Your task to perform on an android device: View my entire conversation with my friend Natalie Larson on the Chat app.
Image 1: 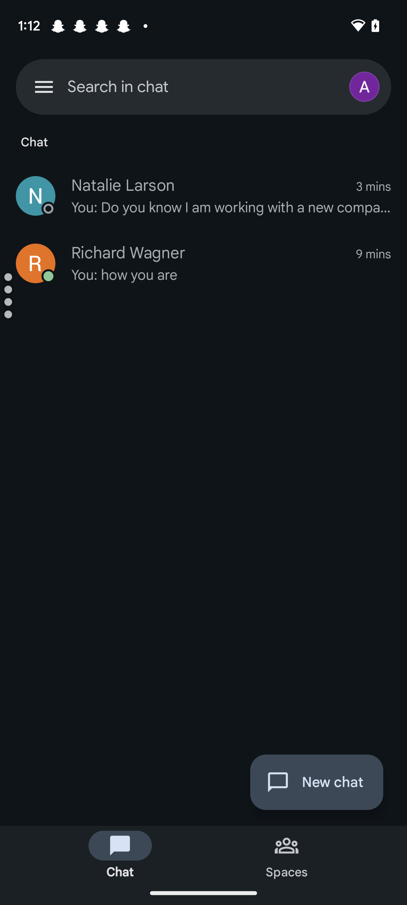
Open the Natalie Larson chat.
Step 1: click (203, 196)